Your task to perform on an android device: I want to enroll in Introduction to Engineering and Design course, so enroll in this course and start learning in the edX app.
Image 0: 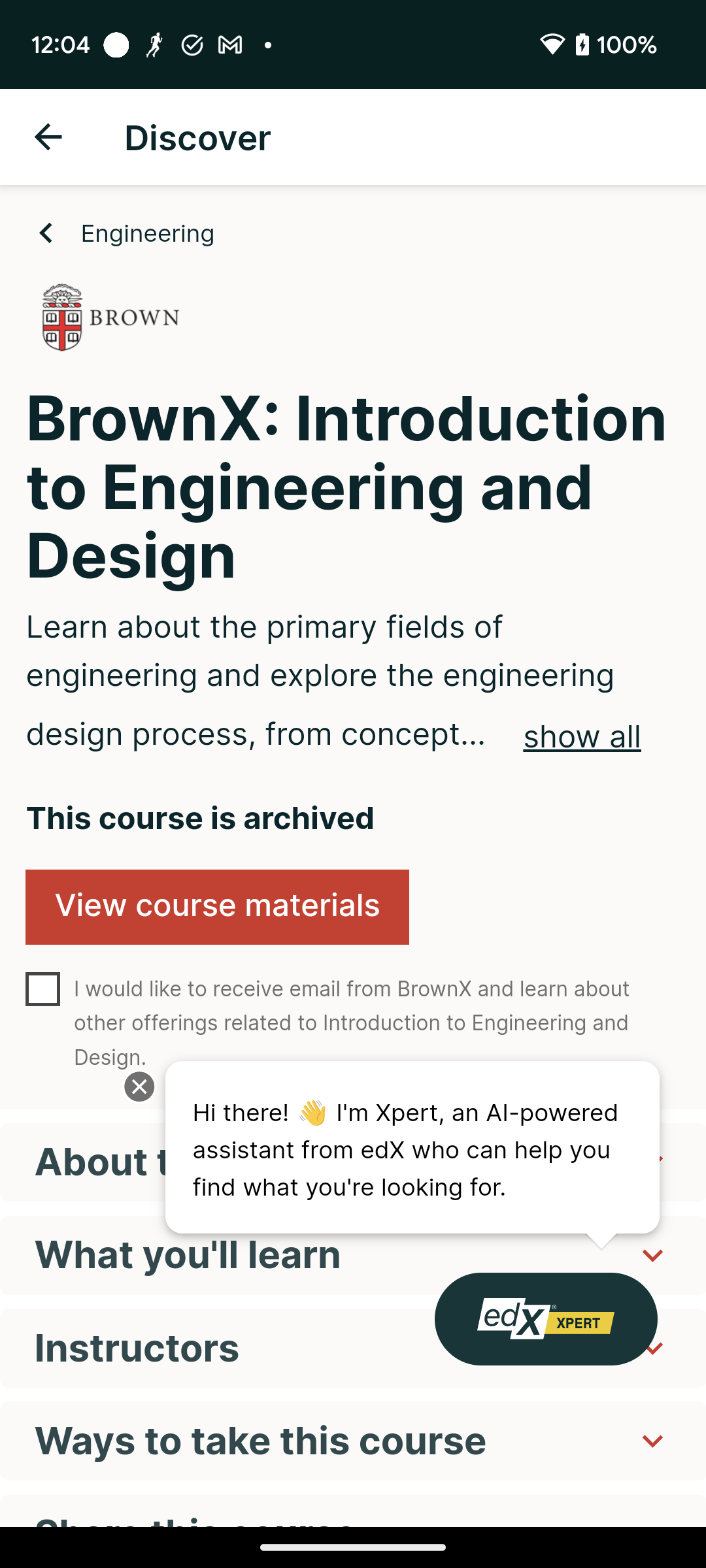
Click on the View course materials to enroll in this course.
Step 0: click (216, 906)
Image 1: 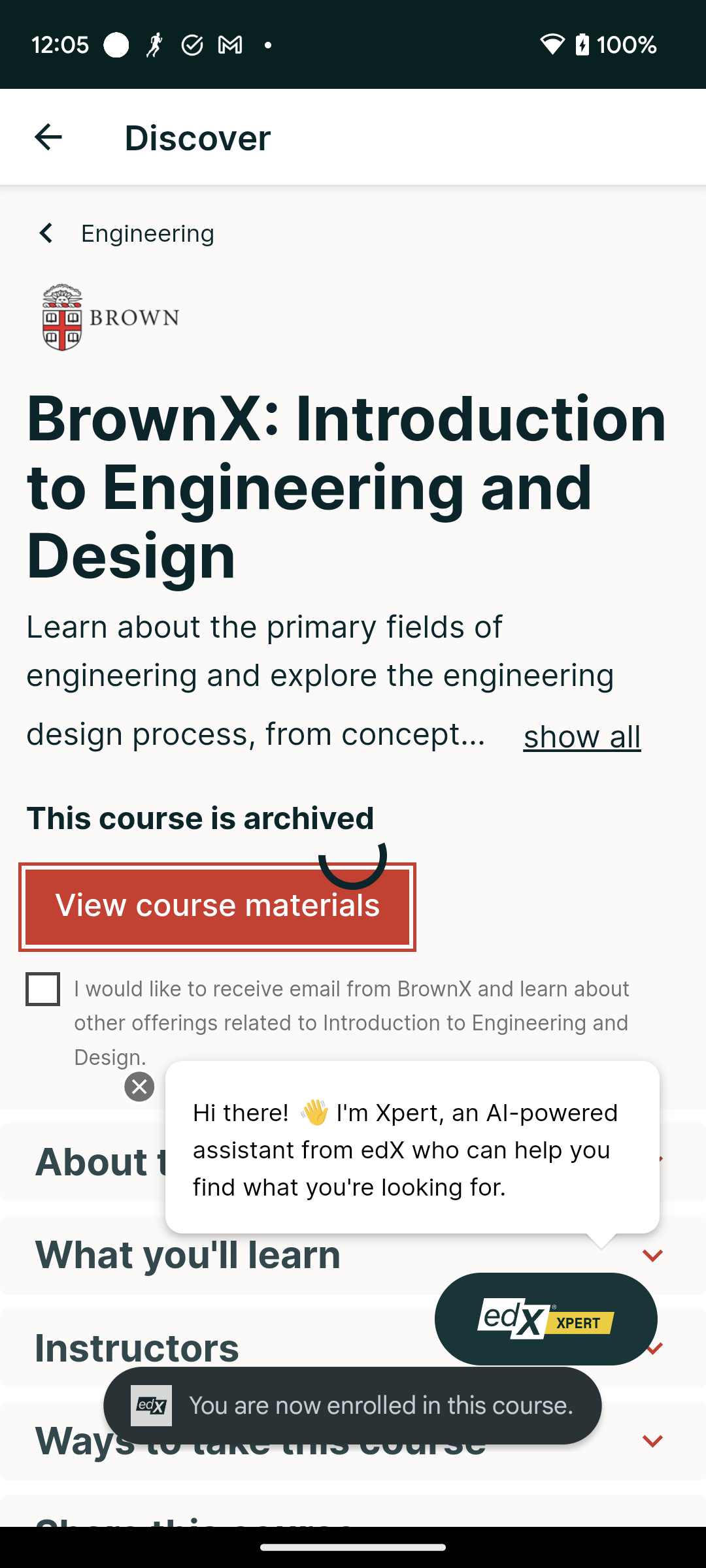
Click on the View course materials to enroll in this course.
Step 1: wait